Your task to perform on an android device: Show me the reviews of the 1Pc Small Bedside table on the Temu app.
Image 0: 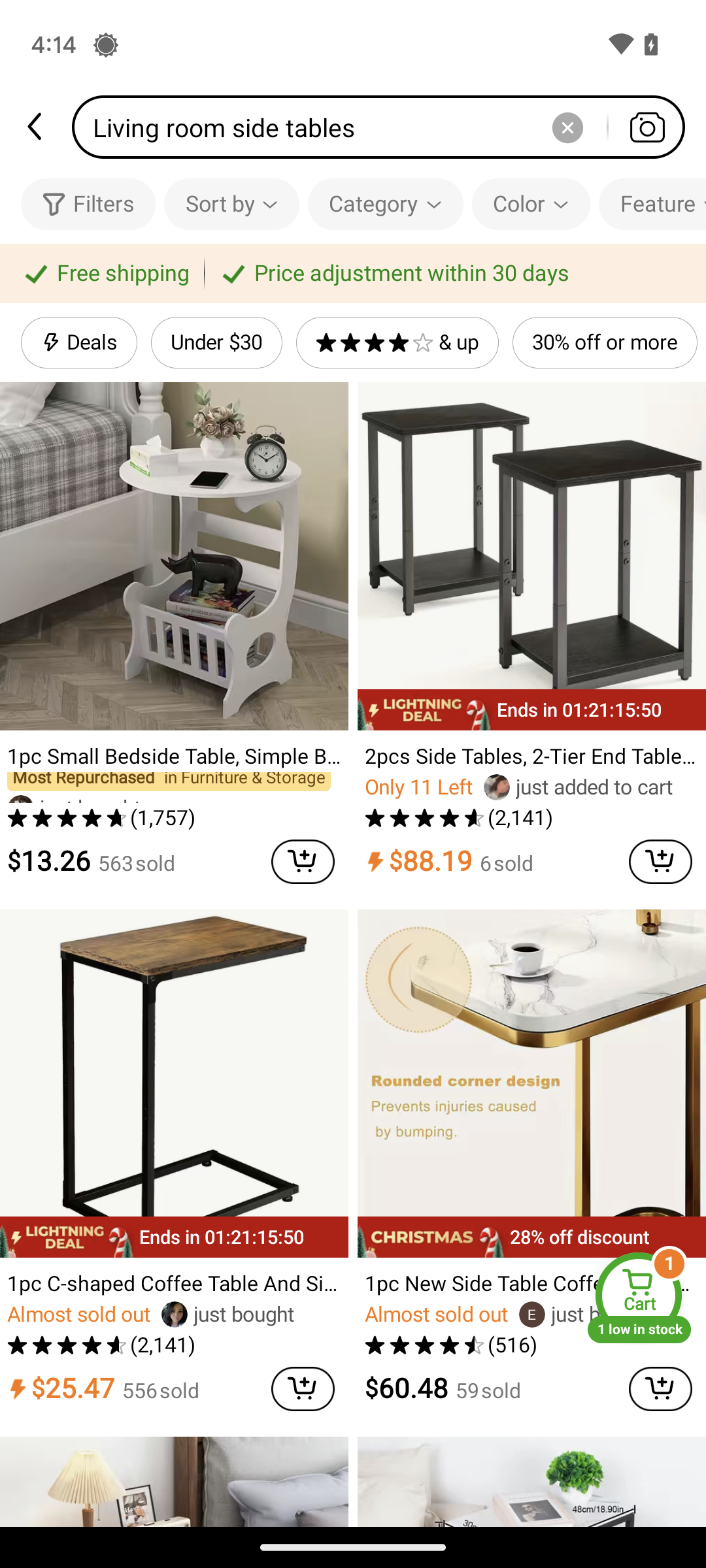
Click on the first search result.
Step 0: click (174, 639)
Image 1: 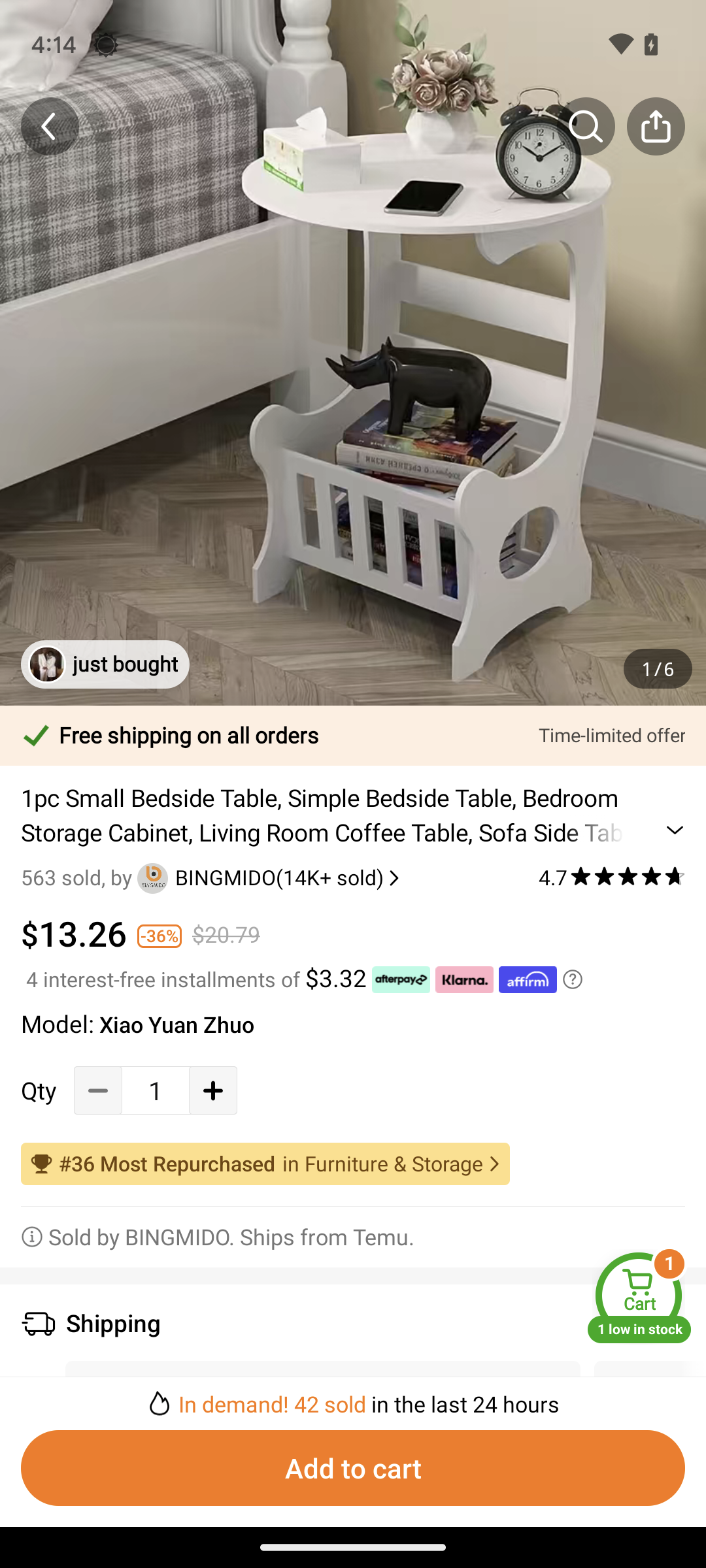
Scroll up on the screen until you find the Item reviews and shop ratings.
Step 1: scroll down